Your task to perform on an android device: Share the carribea.cruise.png file with my sister at mared.harris@gmail.com so she can view the itinerary.
Image 0: 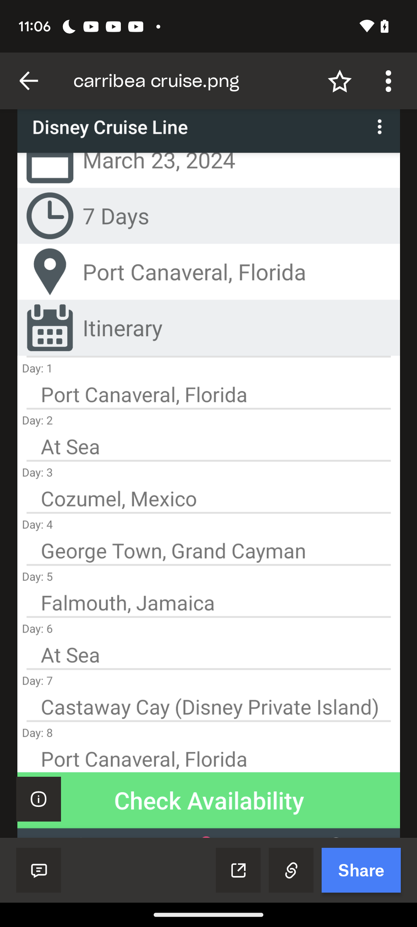
Click on the share option at the bottom right of the screen
Step 0: click (361, 870)
Image 1: 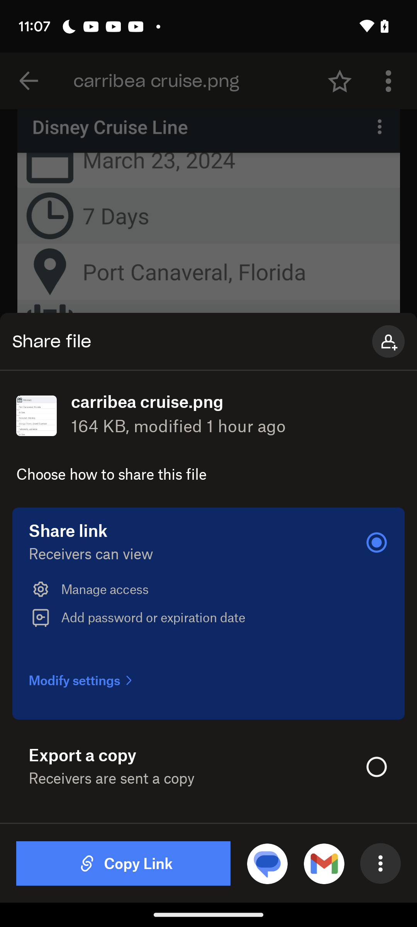
Click on the gmail icon option
Step 1: click (324, 864)
Image 2: 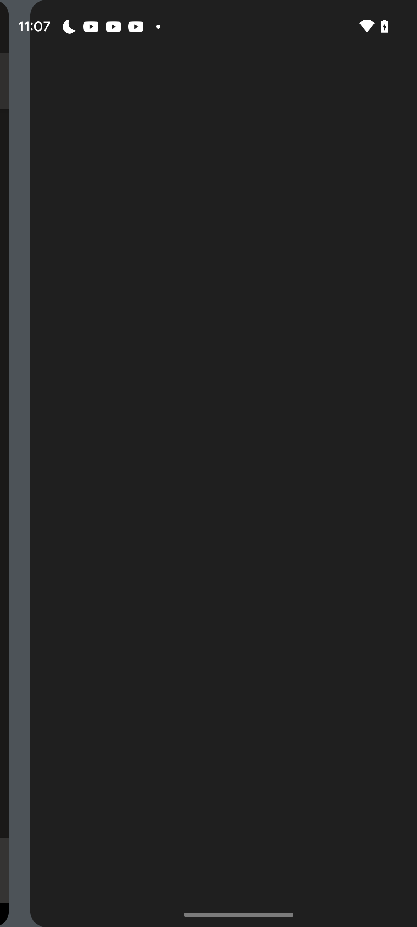
Click on the gmail icon option
Step 2: wait
Image 3: 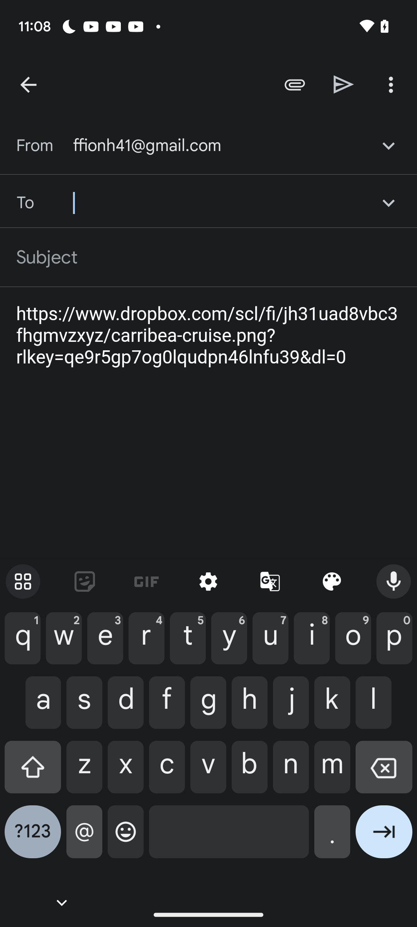
Enter mared.harris@gmail.com as the recipients id
Step 3: type "mared.harris@gmail.com"
Image 4: 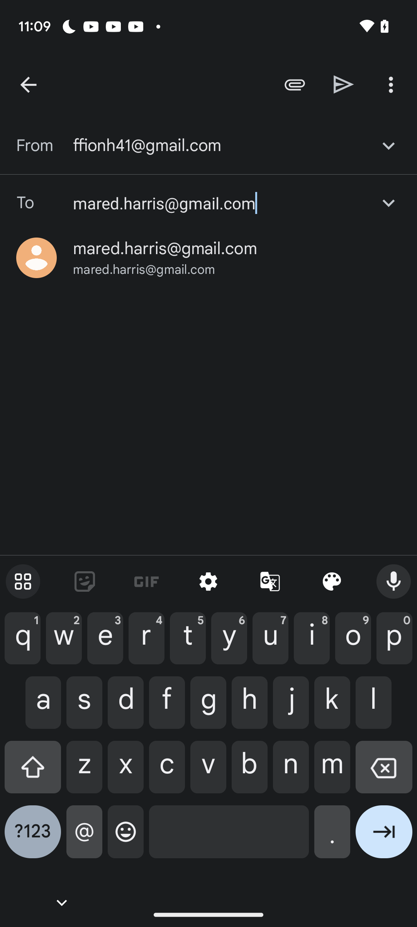
Click on the suggested email id
Step 4: click (144, 270)
Image 5: 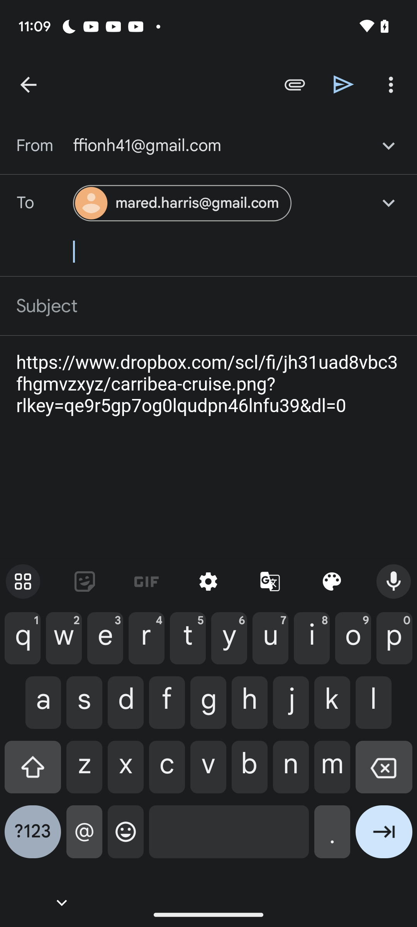
Click on the send icon
Step 5: click (344, 84)